Your task to perform on an android device: Go to the Taskeet app and mark supermarket shopping as completed
Image 0: 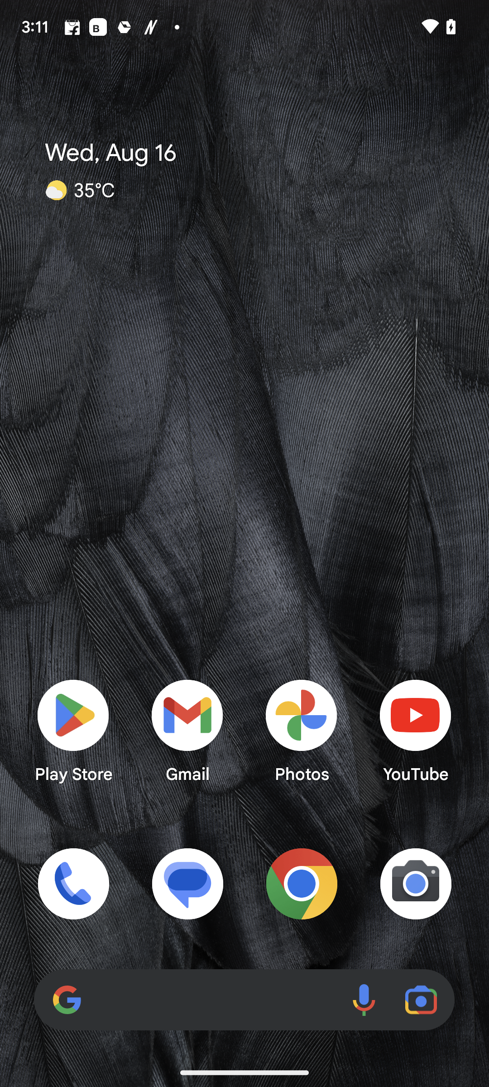
Open the Taskeet app
Step 0: open app "Taskeet"
Image 1: 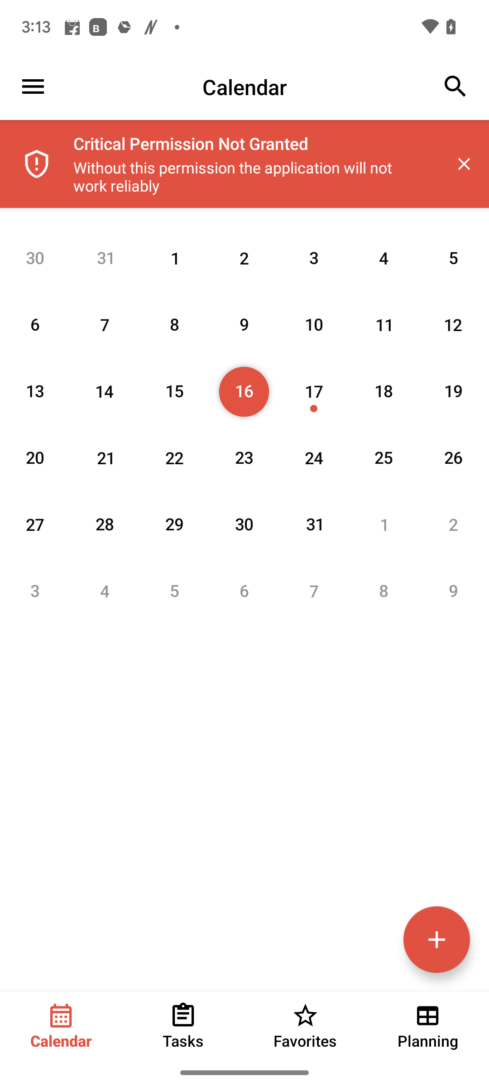
Click on Tasks at the bottom of the screen
Step 1: click (183, 1025)
Image 2: 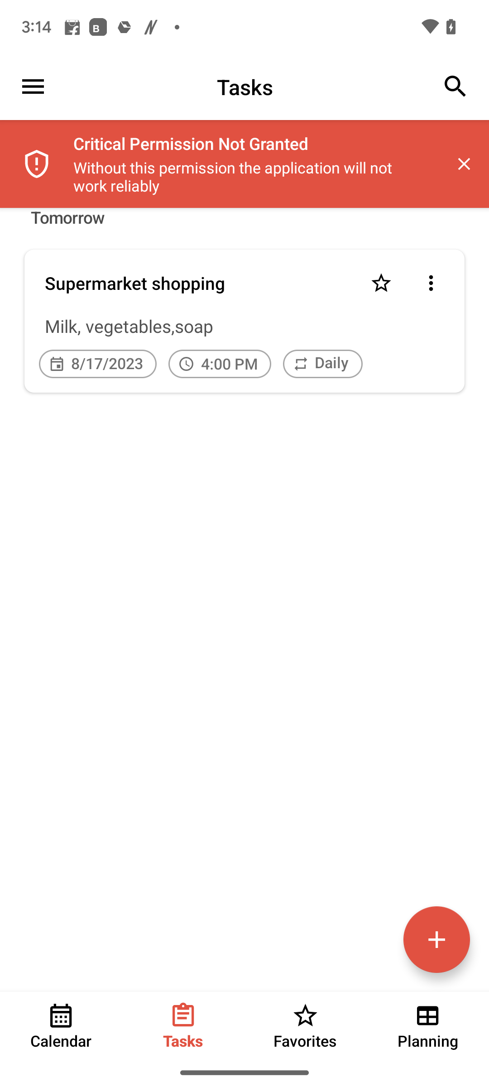
Click on the ellipsis icon on the right side of the screen
Step 2: click (430, 281)
Image 4: 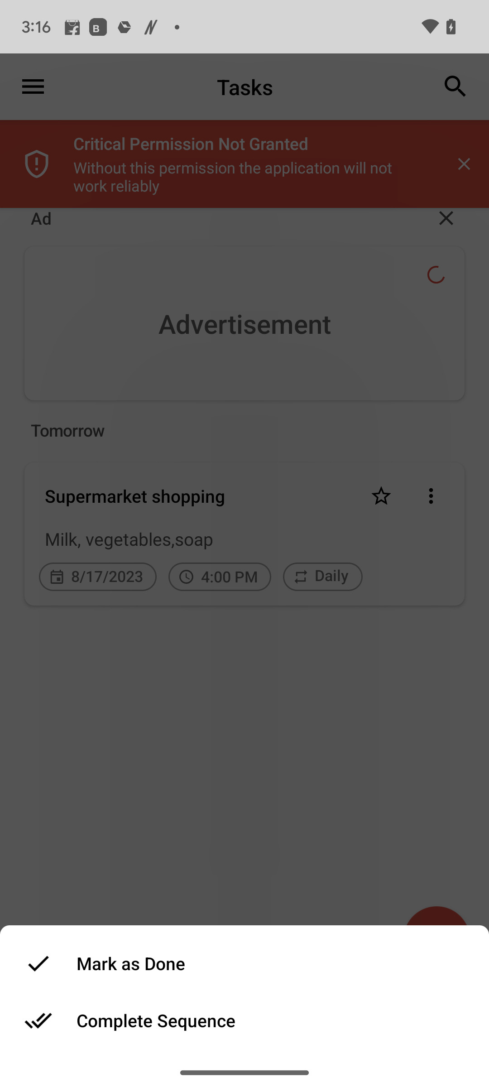
Click on Mark as Done
Step 4: click (273, 963)